Your task to perform on an android device: Kee is a creator of delicious plant-based dishes that everyone can experience, so I want to follow her for new updates on the recipes.
Image 0: 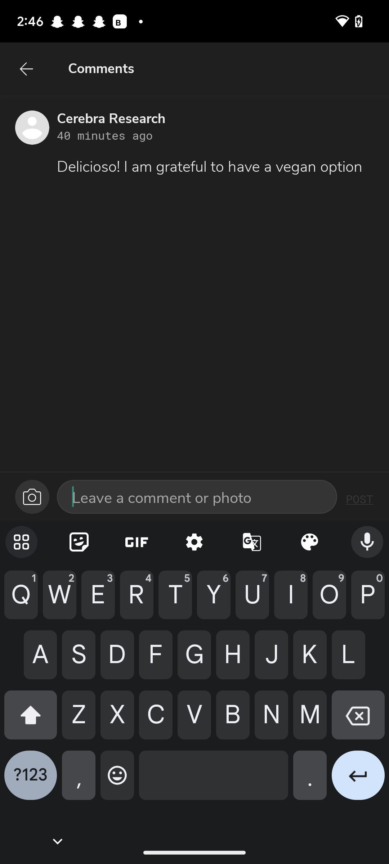
Click on the arrow icon at the top left corner of the screen.
Step 0: click (26, 69)
Image 1: 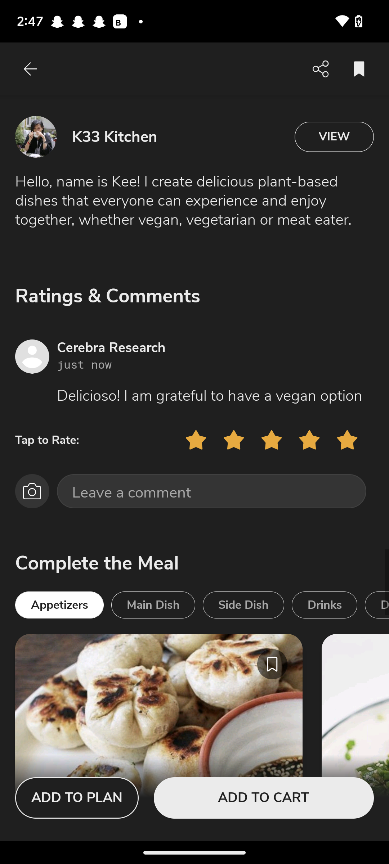
Click on View option at the top right side of the screen.
Step 1: click (334, 137)
Image 2: 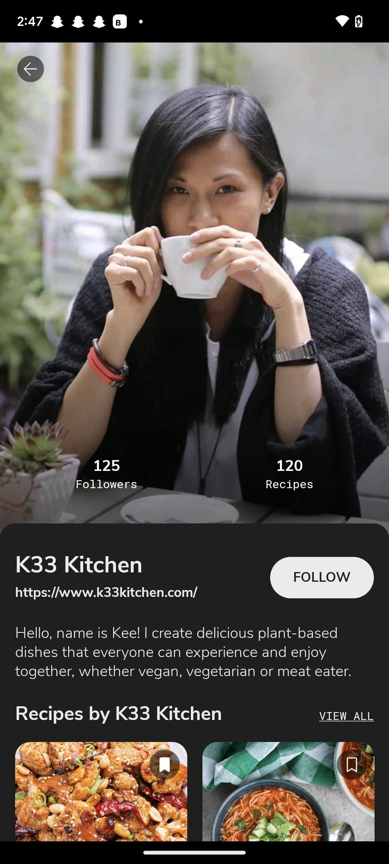
Click on follow option in the middle right side of the screen.
Step 2: click (322, 577)